Your task to perform on an android device: Open the MojoPizza App and get information about the Spicy Mexicano Pizza
Image 0: 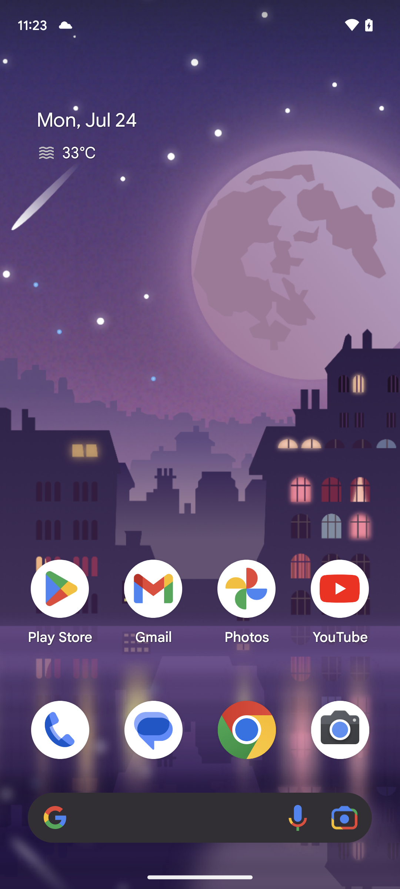
Open the Mojopizza App 
Step 0: open app "MojoPizza"
Image 1: 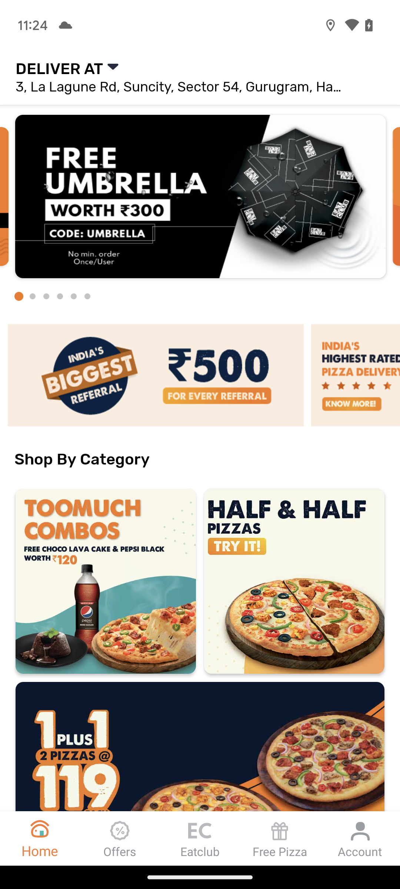
Swipe up on the screen
Step 1: scroll down
Image 2: 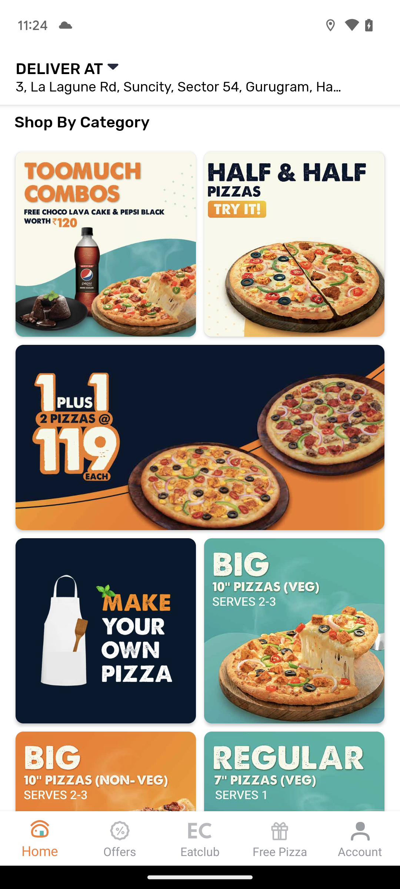
Click on the Big 10"Pizza(VEG)
Step 2: click (294, 631)
Image 3: 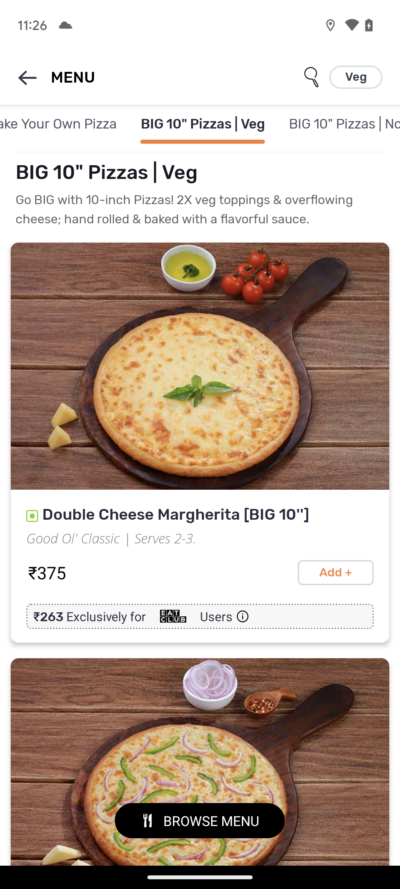
Swipe up on the screen
Step 3: scroll down
Image 4: 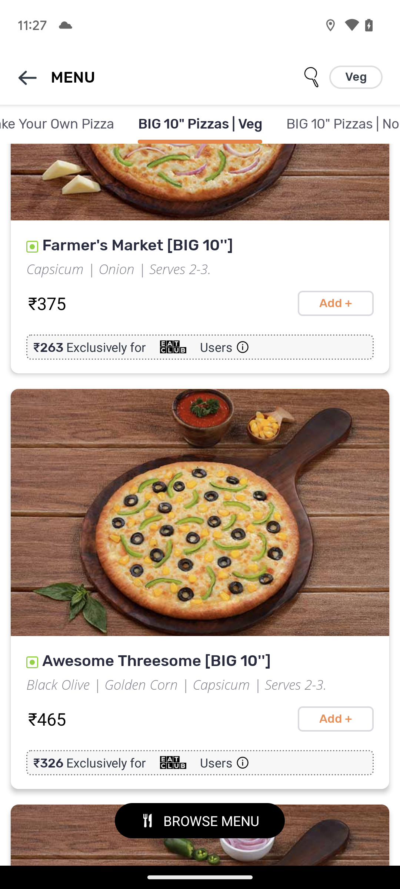
Swipe up on the screen
Step 4: scroll down